Your task to perform on an android device: Edit the document's name from "untitled" to "PVD" in the Google Docs app.
Image 0: 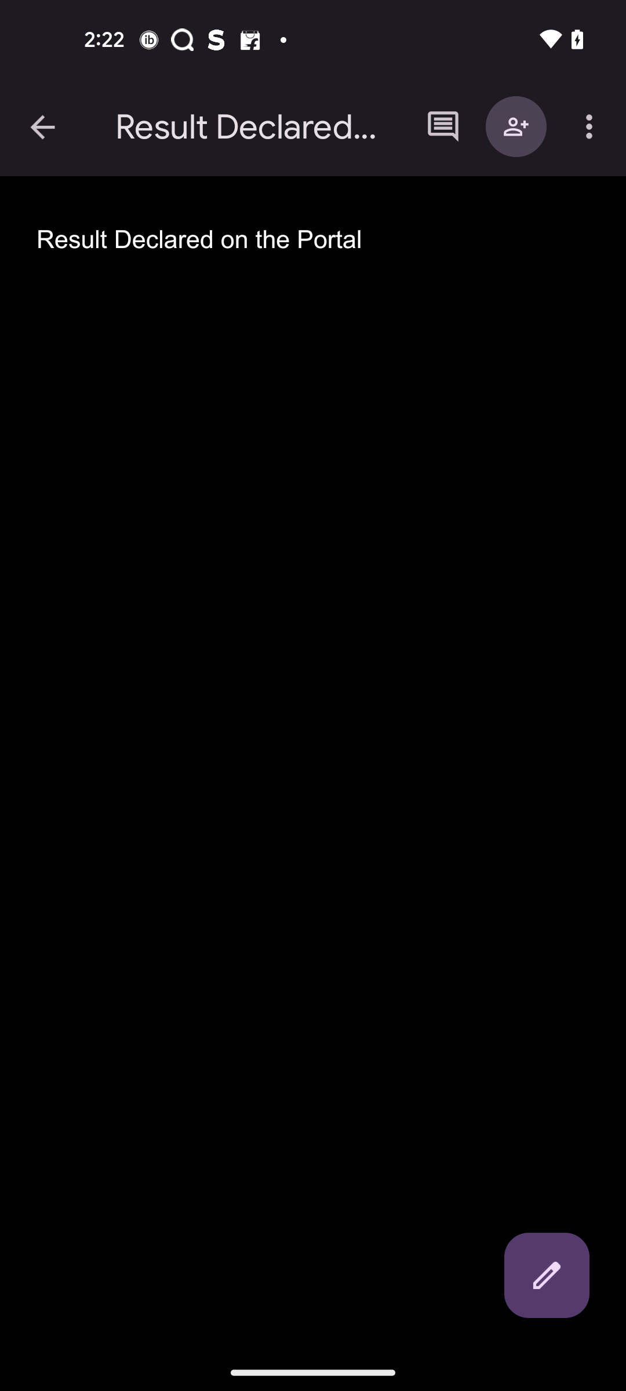
Go to the previous screen
Step 0: press back button
Image 1: 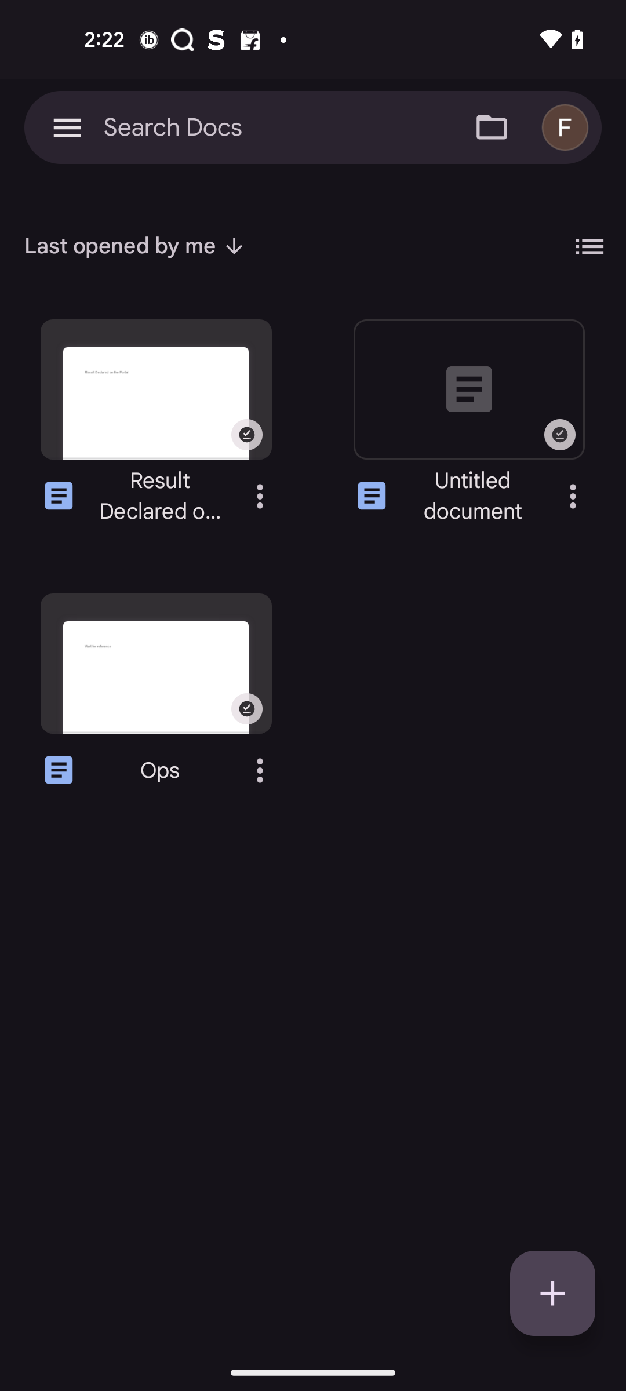
Click on the three dots of untitled document file
Step 1: click (573, 496)
Image 2: 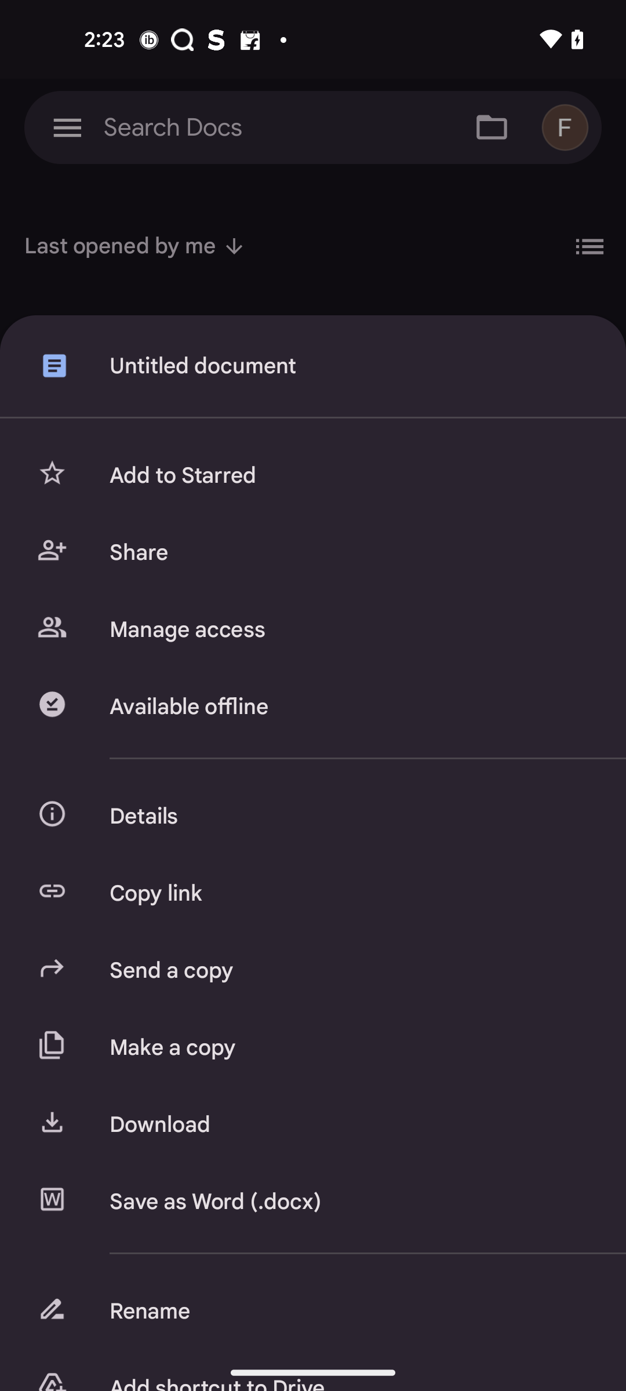
Click on the Rename option
Step 2: click (349, 1311)
Image 3: 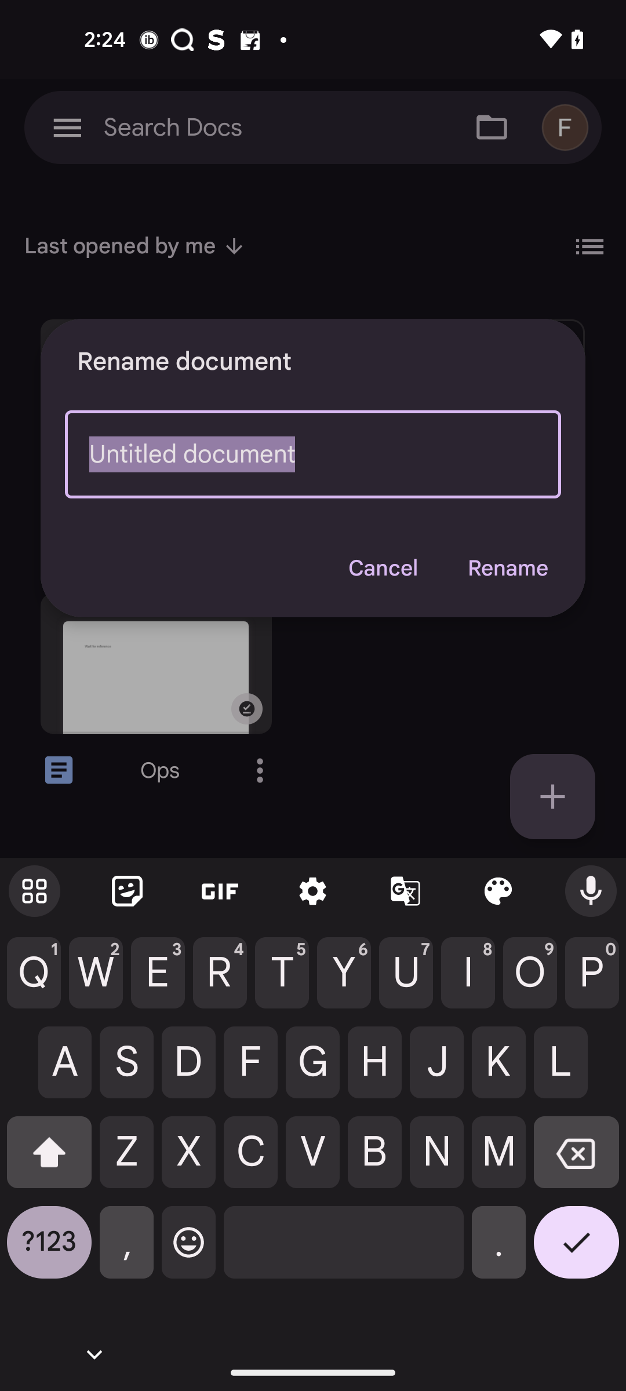
Type PVD
Step 3: type "PVD"
Image 4: 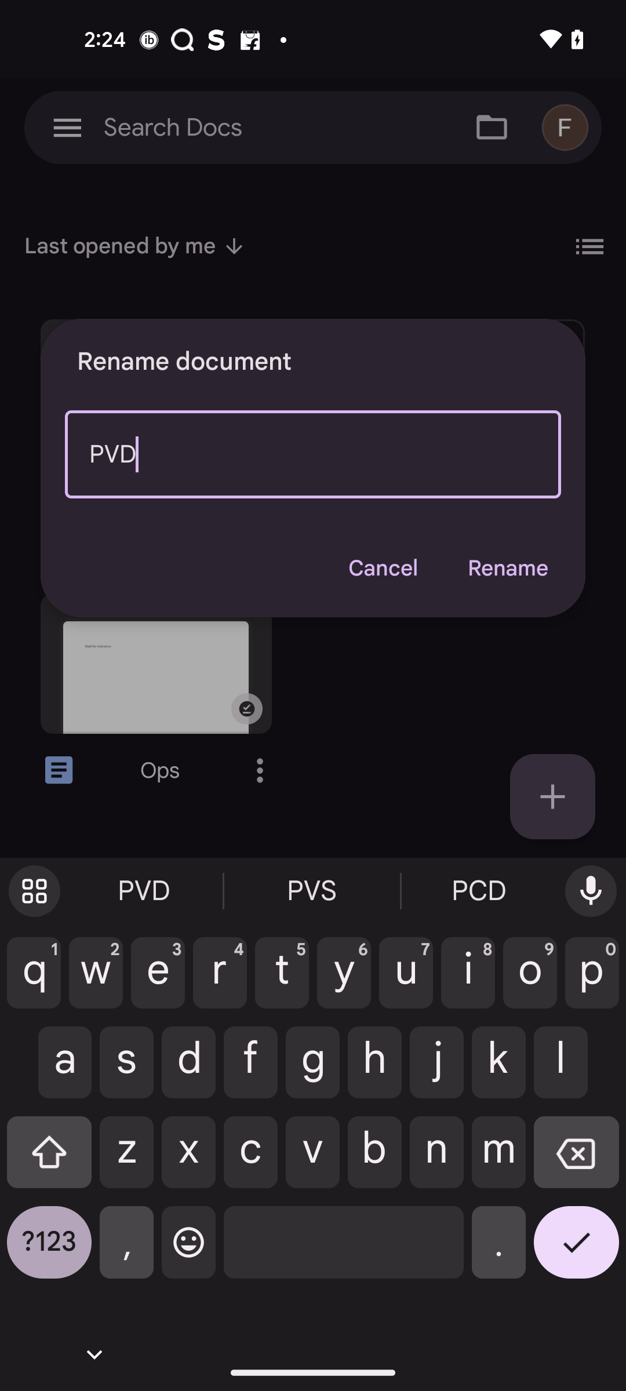
Click on the Rename button
Step 4: click (507, 568)